Your task to perform on an android device: I'd like to add this item to my cart.
Image 0: 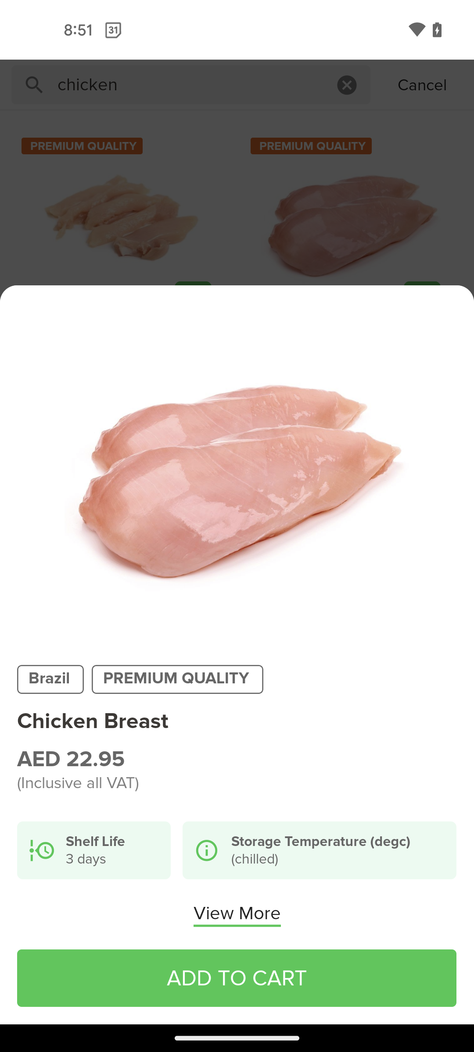
click on the Add to Cart option
Step 0: click (237, 978)